Your task to perform on an android device: In the Blinkit app , check the special offers available .
Image 0: 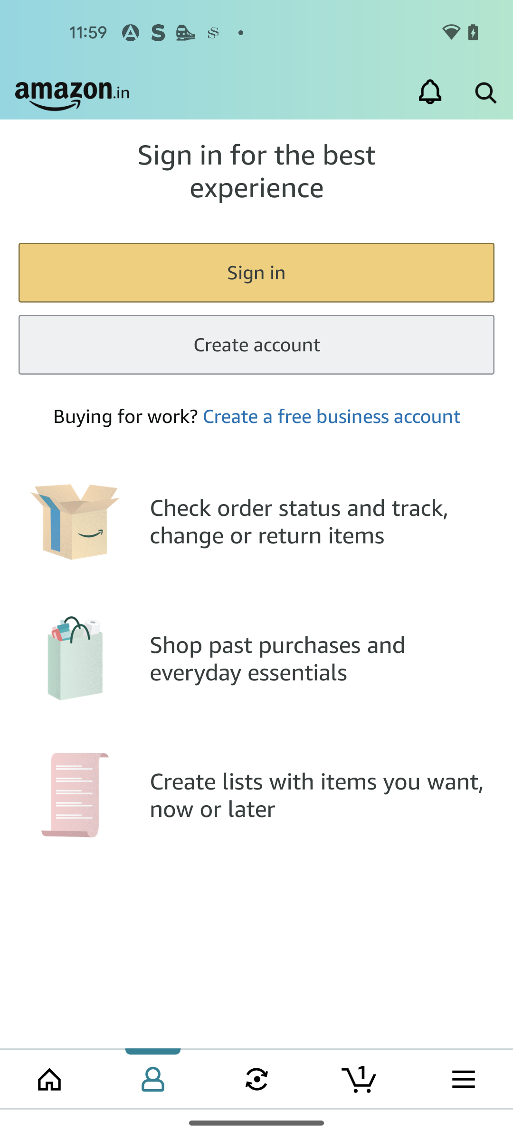
Open the blinkit App
Step 0: open app "Blinkit"
Image 1: 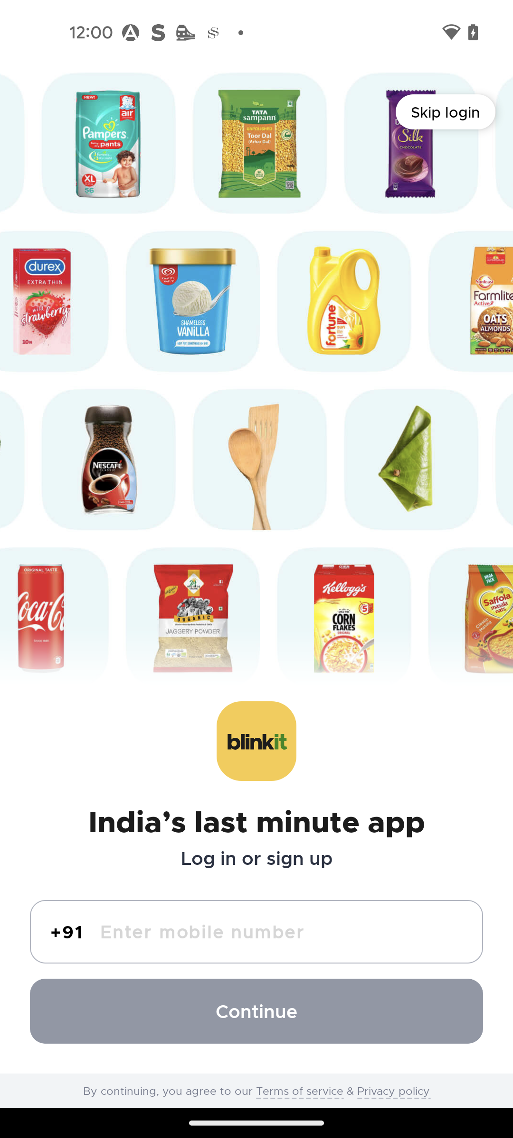
Get back to the blinkit homepage
Step 1: press back button
Image 2: 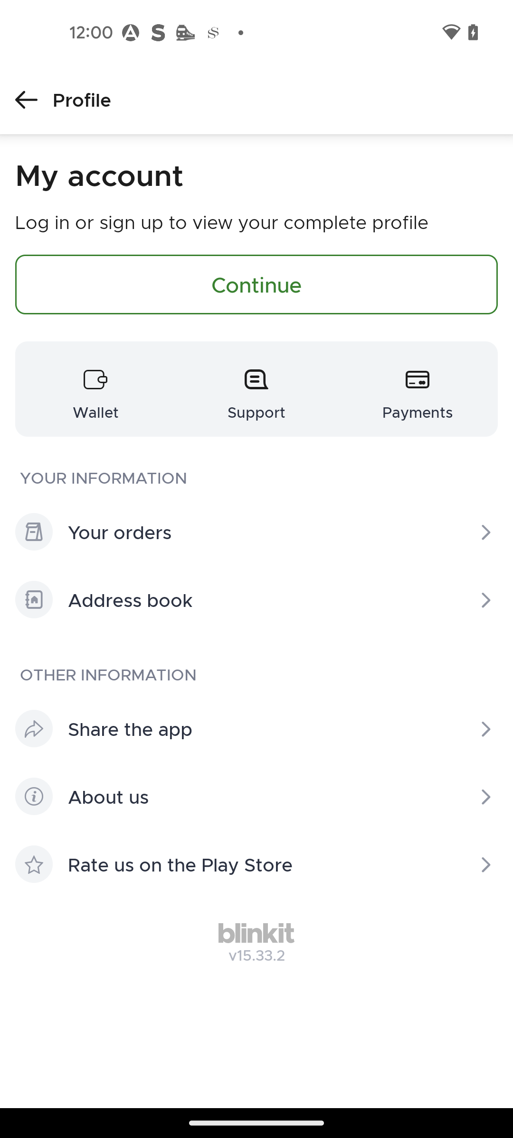
Get back to the blinkit homepage
Step 2: press back button
Image 3: 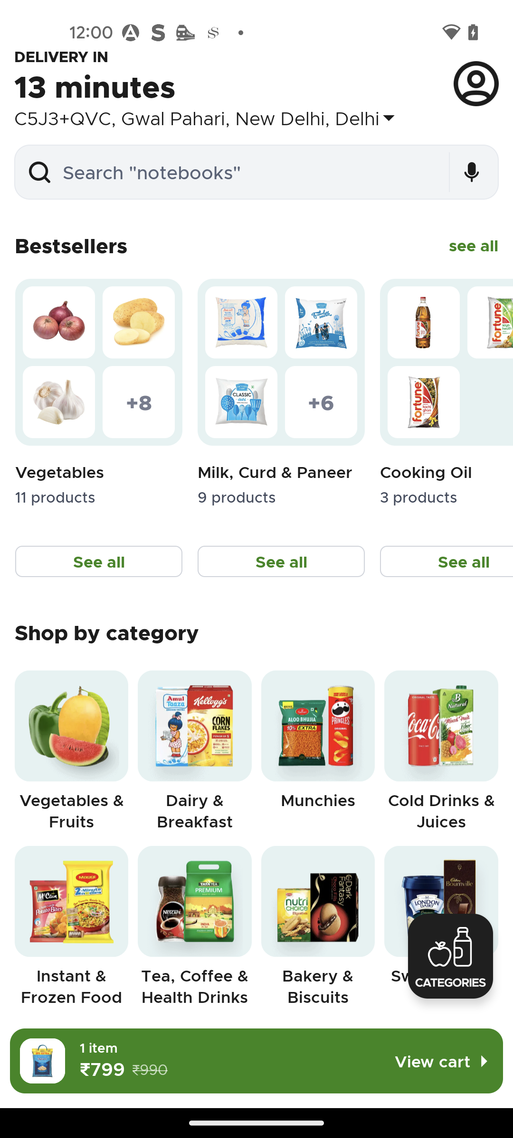
Click on the see all button of the best seller. 
Step 3: click (474, 245)